Your task to perform on an android device: Search for a long-sleeved, black, men's polo t-shirt.
Image 0: 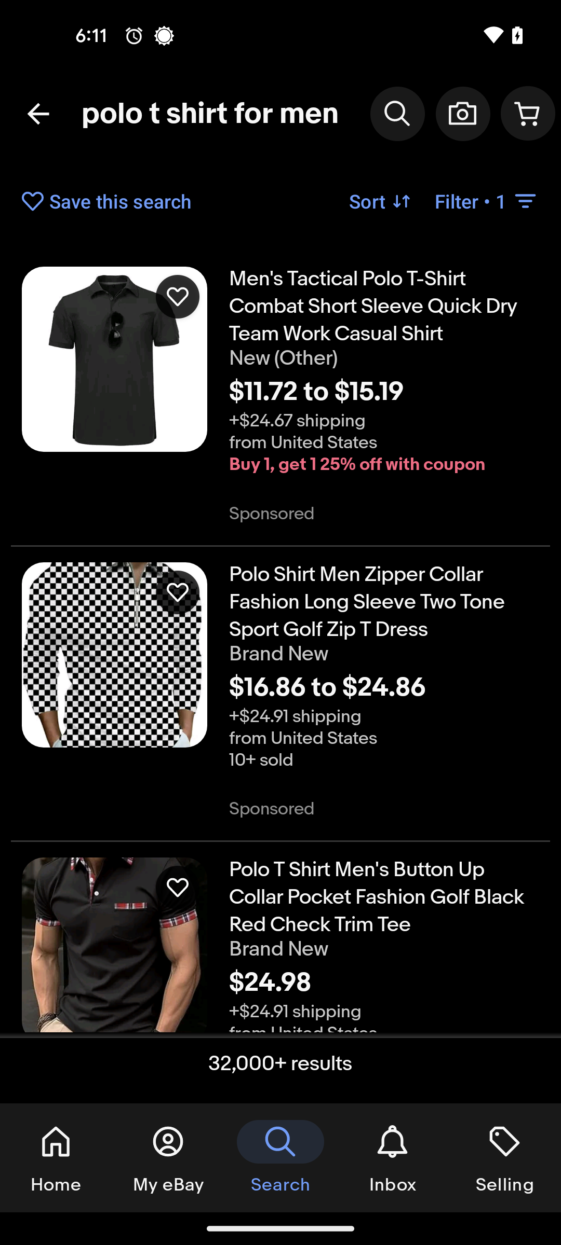
Tap on the filter option
Step 0: click (486, 201)
Image 1: 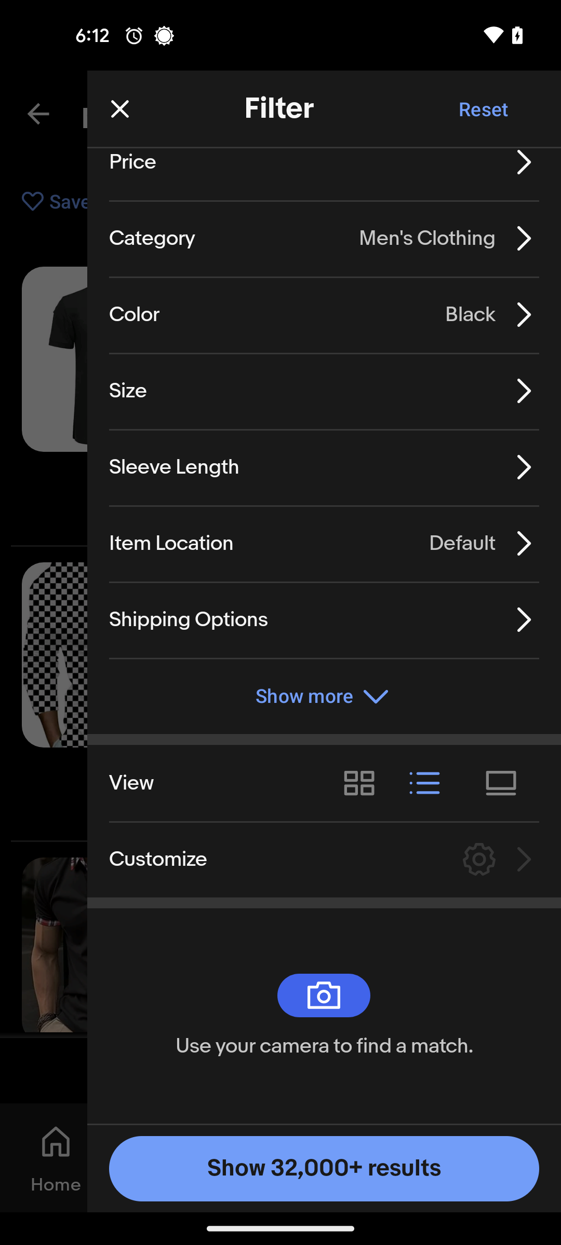
Tap on the sleeve length option
Step 1: click (522, 467)
Image 2: 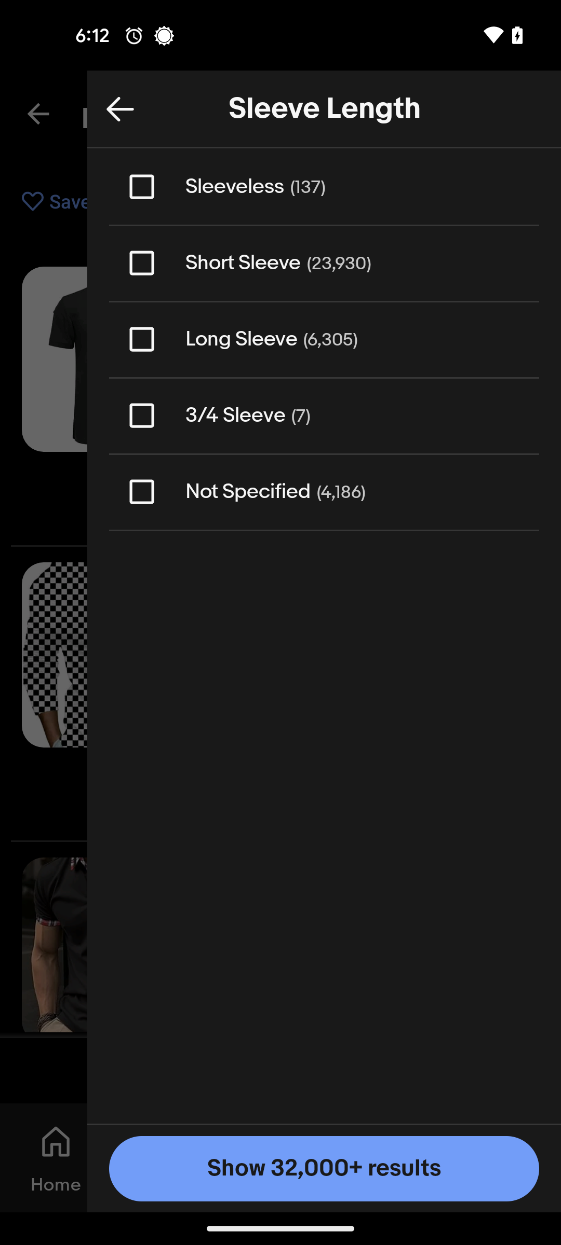
Click on the check box of long sleeve option
Step 2: click (142, 339)
Image 3: 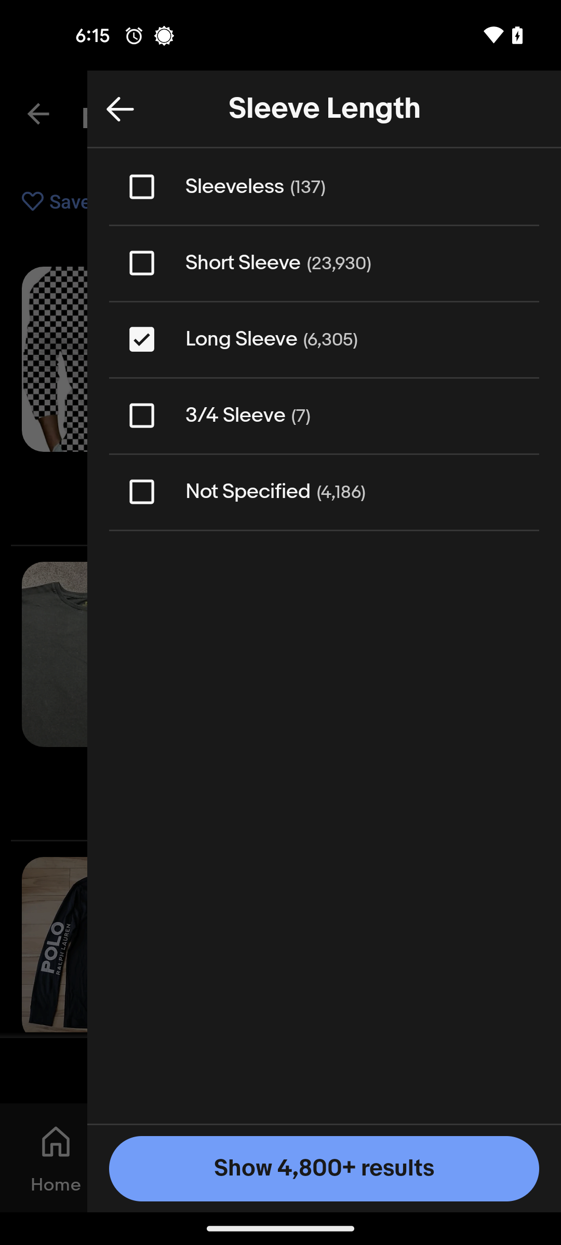
Tap on the show results button at the bottom of the screen
Step 3: click (280, 1158)